Your task to perform on an android device: Search for Google
Image 0: 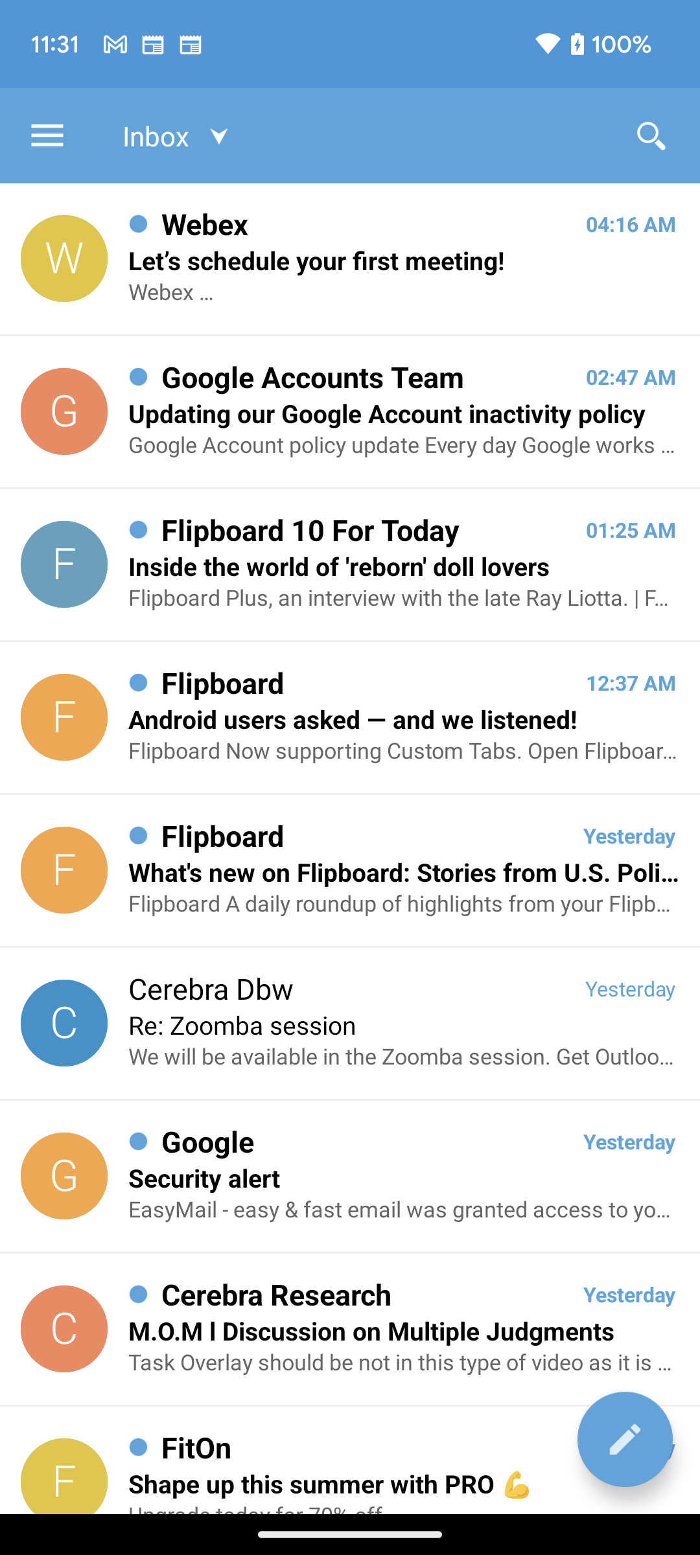
Click on the search icon at the top right corner of the screen
Step 0: click (646, 133)
Image 1: 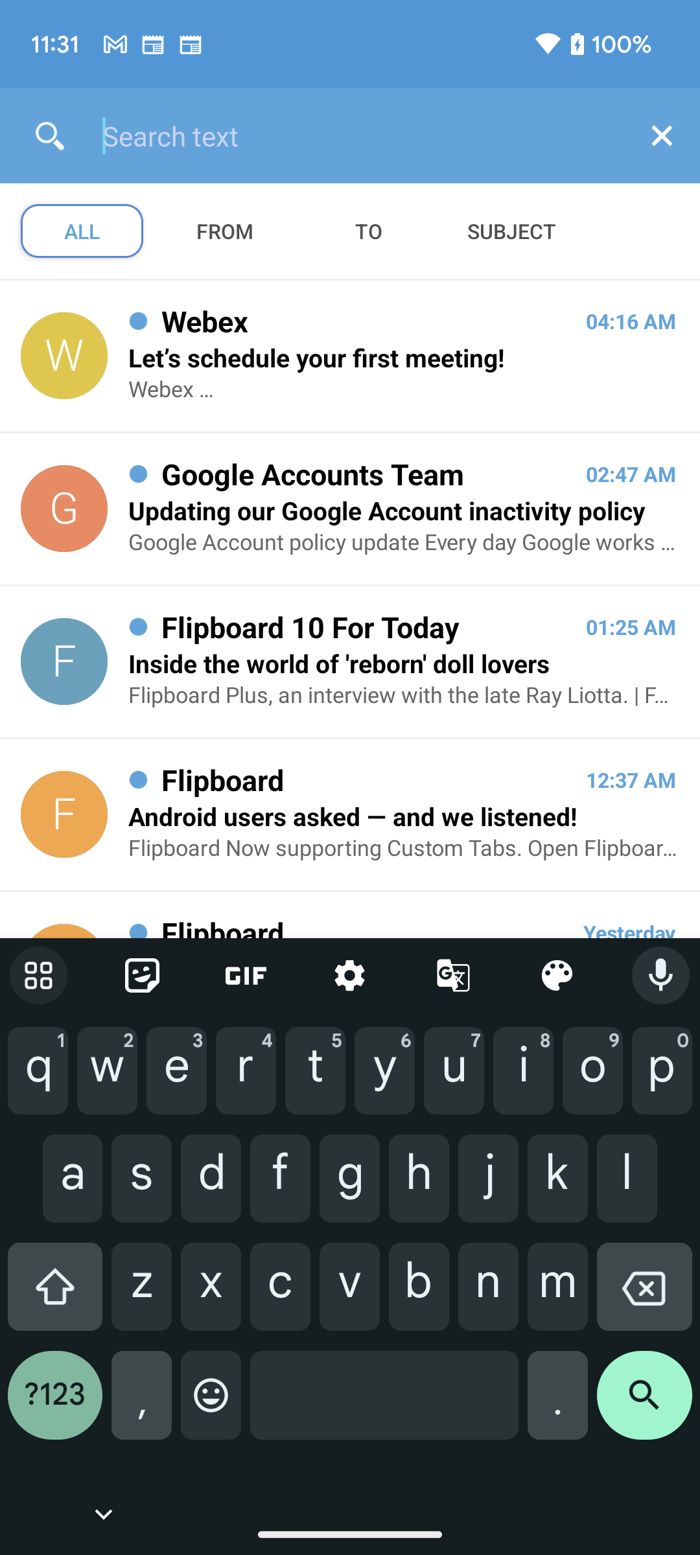
Type Google in search bar 
Step 1: type "Google"